Your task to perform on an android device: View my cart so that I can checkout the items I have added to it on the Barakat app.
Image 0: 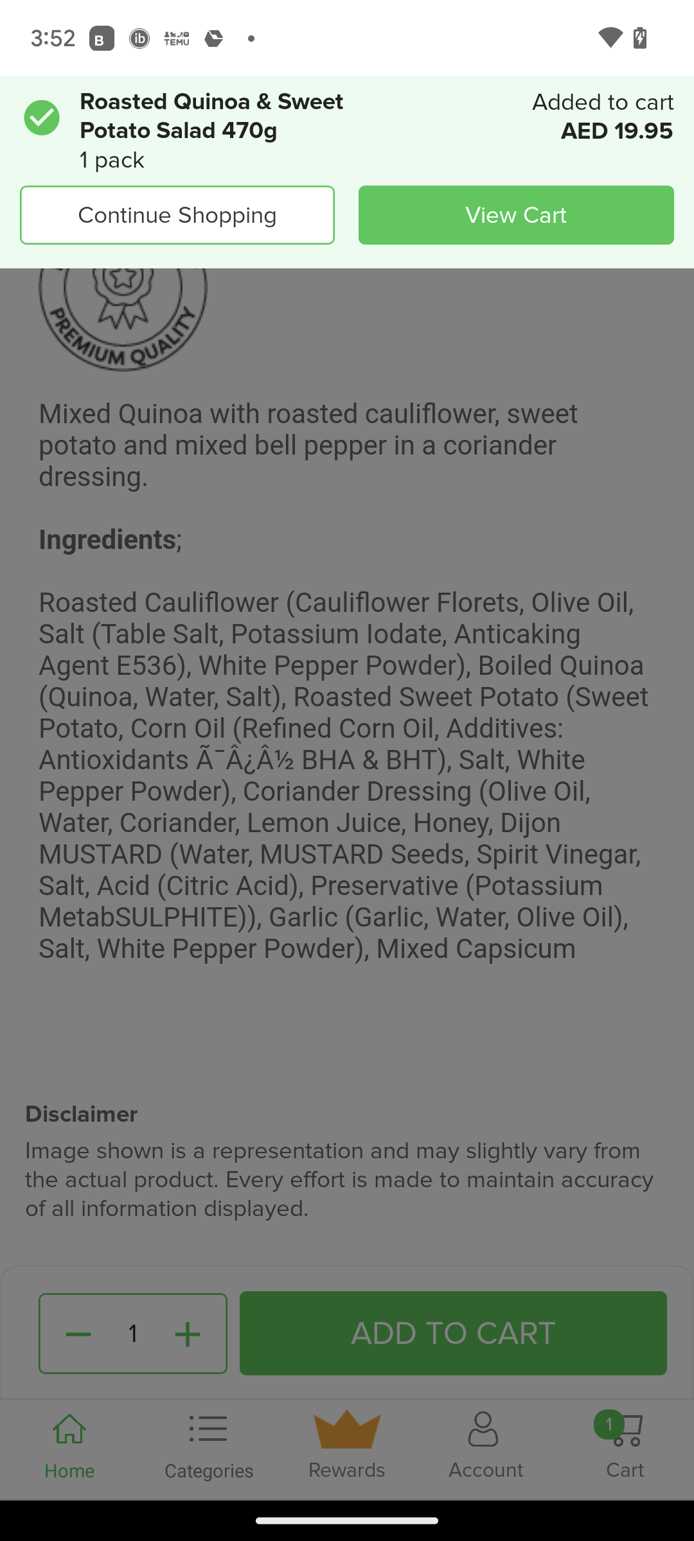
Click on view cart at the top right of the screen.
Step 0: click (516, 214)